Your task to perform on an android device: My son told me that before purchasing any product online, read all reviews of this product to learn about the user experience with this product, so view reviews of the RSO Outfits Men's Cotton Solid Knitted Full Sleeves Shirt in the desertcart app.
Image 0: 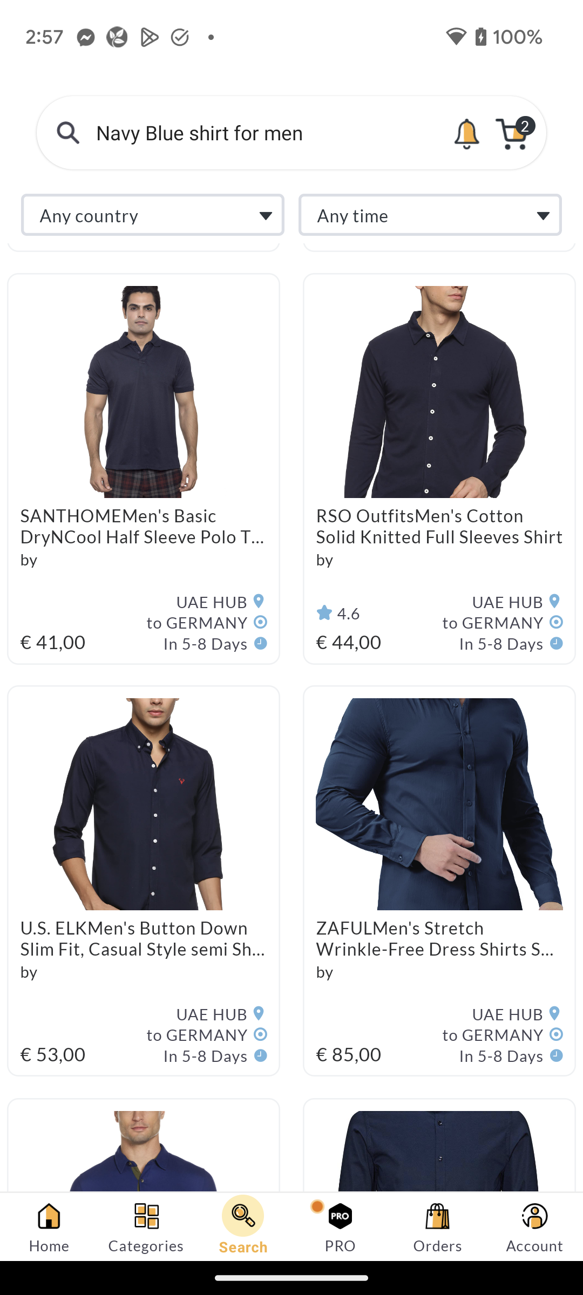
Click on the RSO Outfits Men's Cotton Solid Knitted Full Sleeves Shirt to view the reviews of this shirt.
Step 0: click (439, 526)
Image 1: 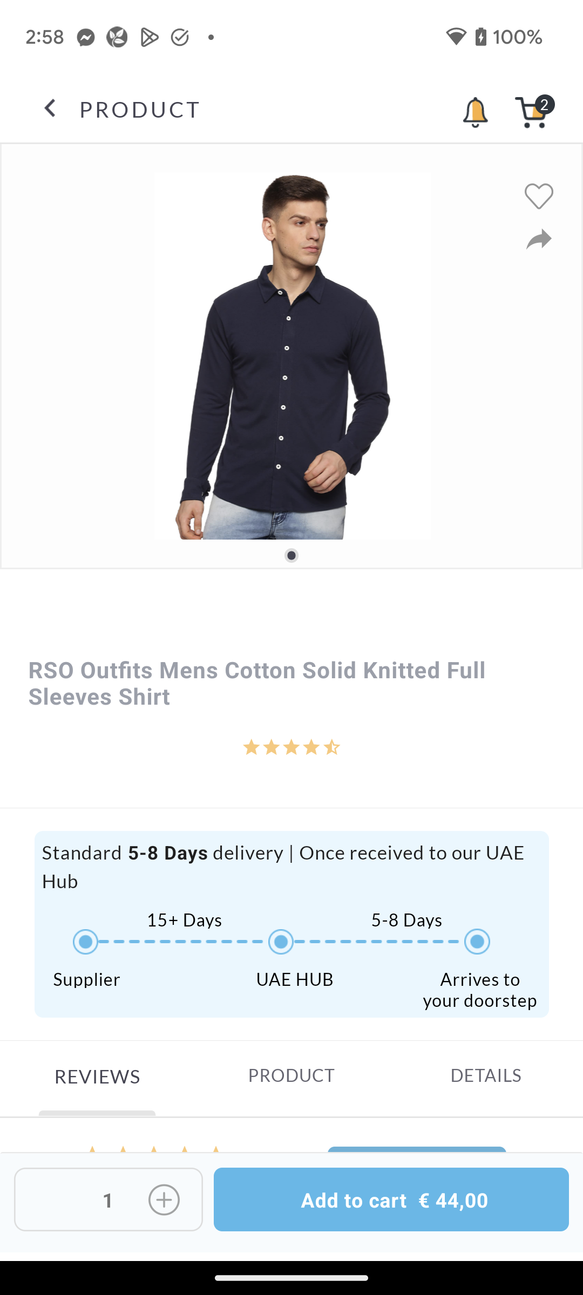
Scroll down to view the review section of this shirt.
Step 1: scroll down